Your task to perform on an android device: I want to view all the contacts in my Contacts+ app as it is showing only device contacts and not the contacts saved on the cloud.
Image 0: 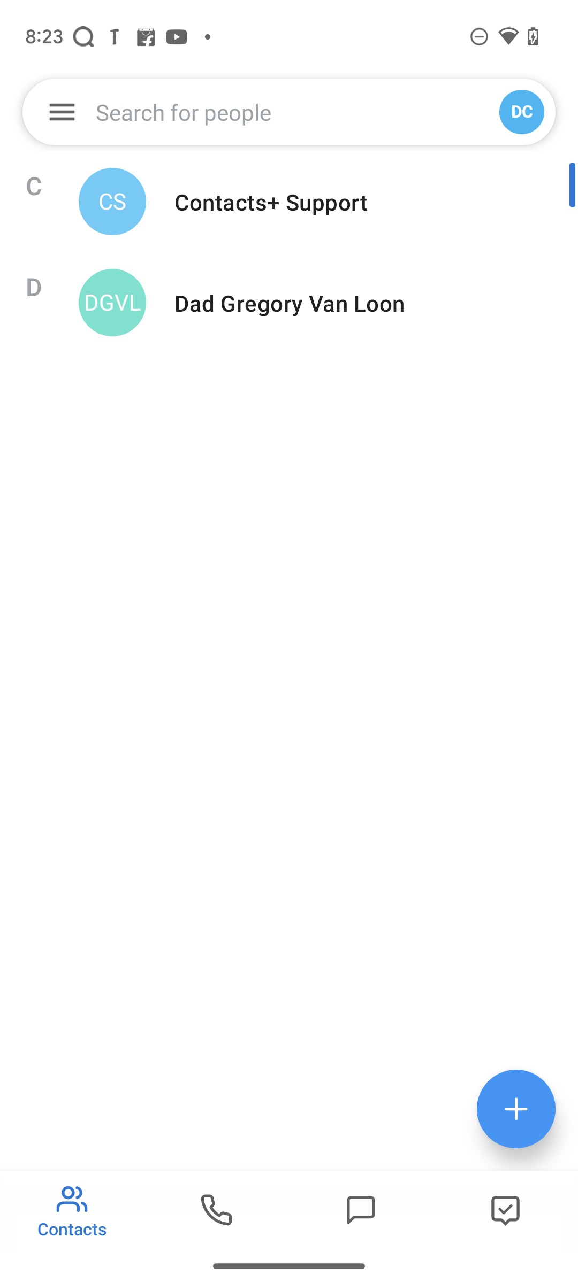
Click on the profile icon on the top right side of the screen.
Step 0: click (522, 111)
Image 1: 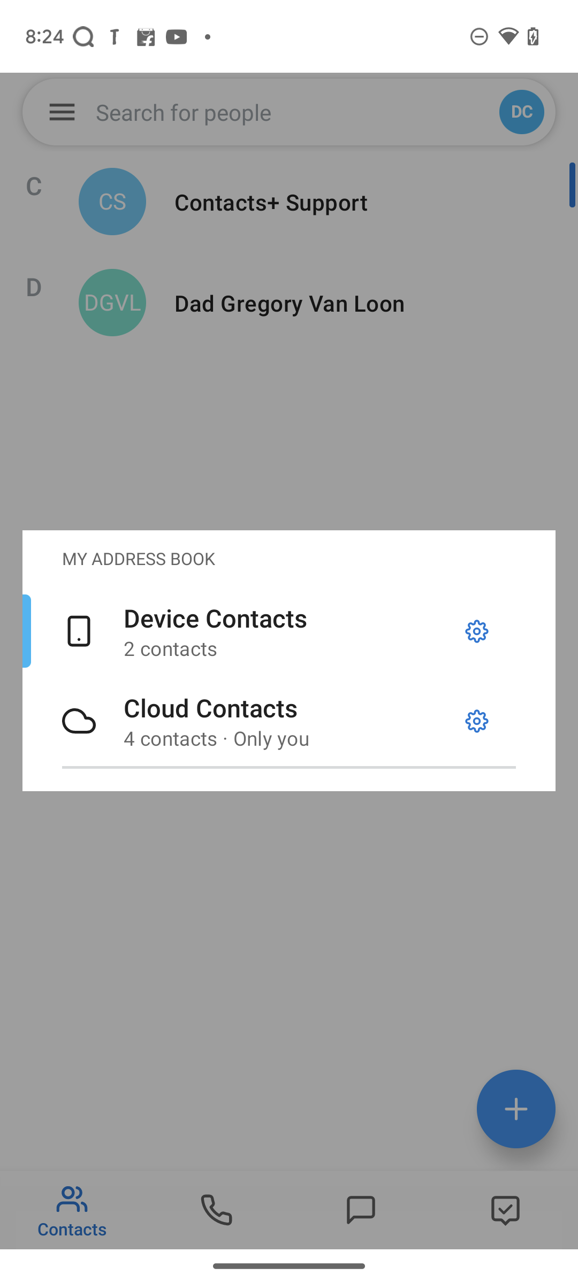
Click on the Cloud Contacts option.
Step 1: click (210, 707)